Your task to perform on an android device: Move the Google Keep Document to the Private File folder in the Google Drive app.
Image 0: 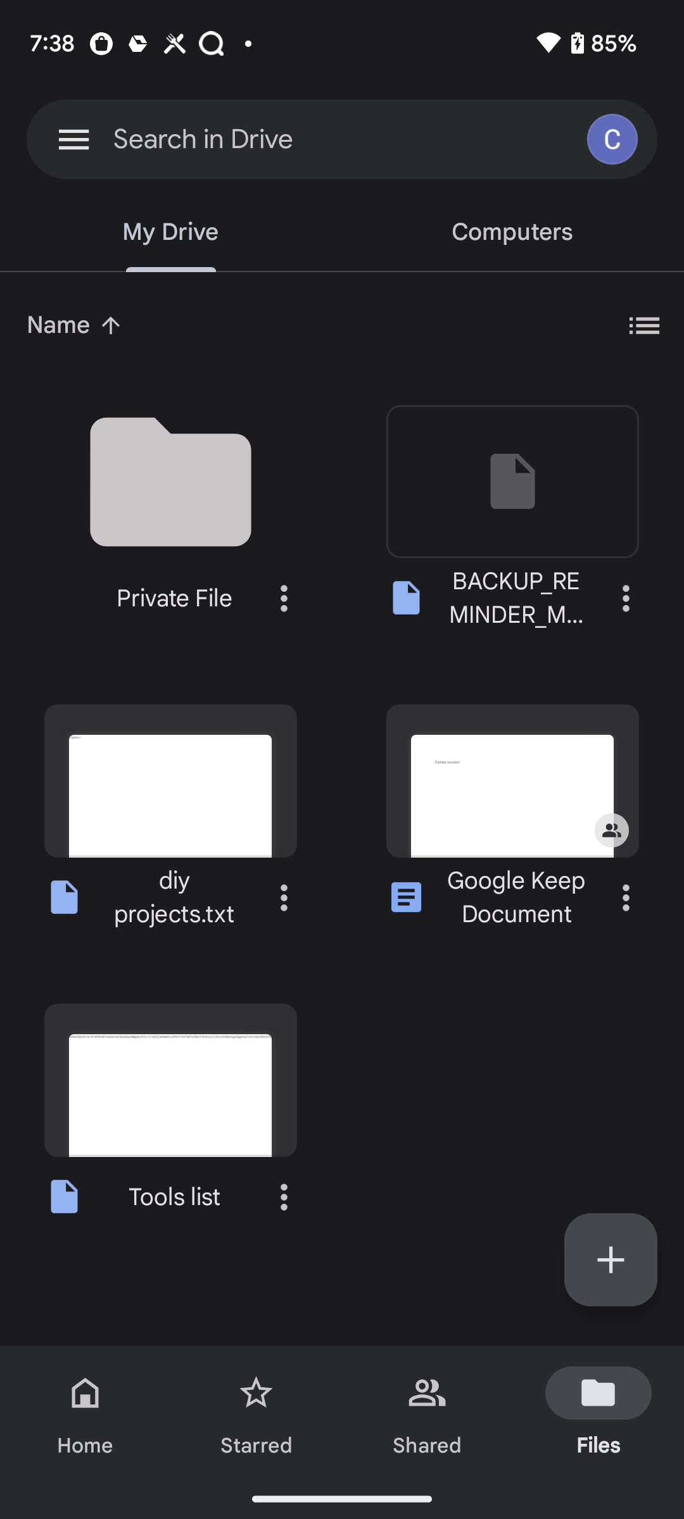
Click on the three dot icon of Google Keep Document file
Step 0: click (626, 897)
Image 1: 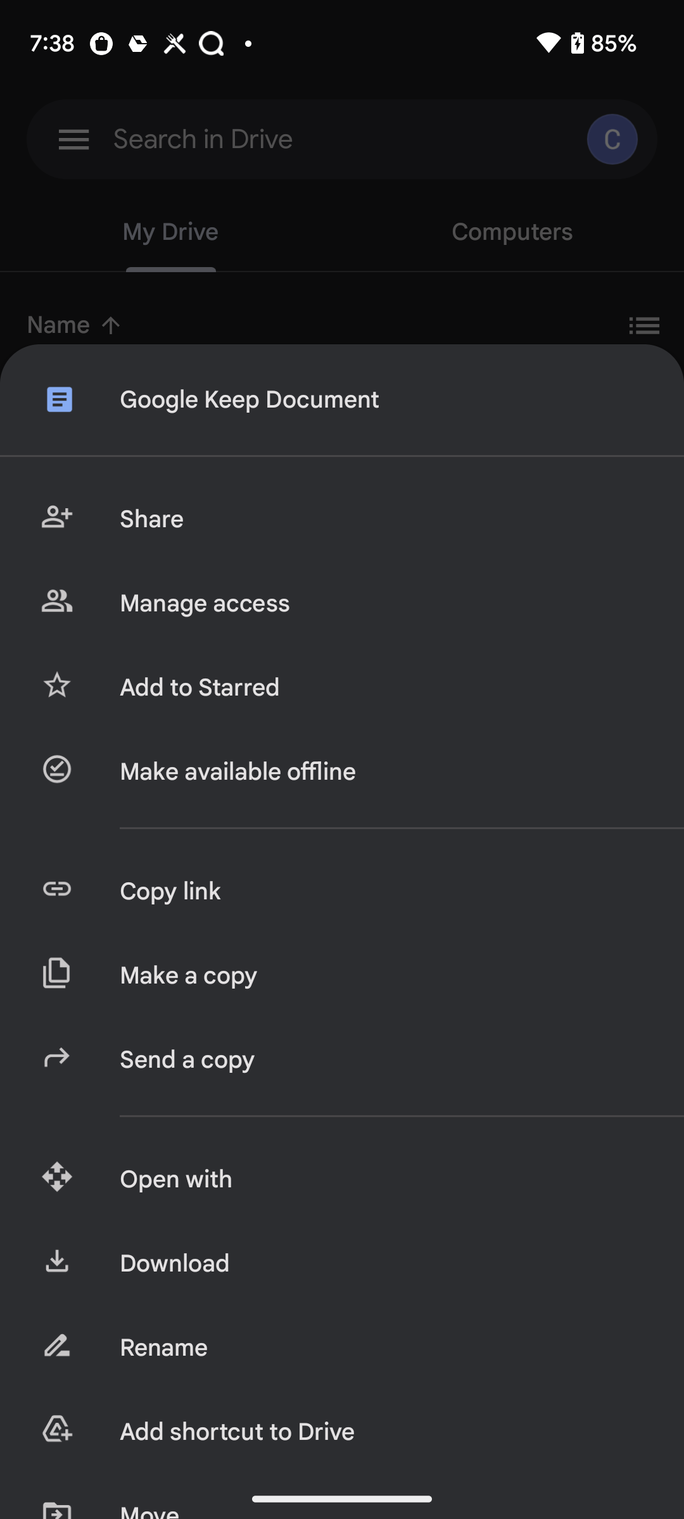
swipe up
Step 1: scroll down
Image 2: 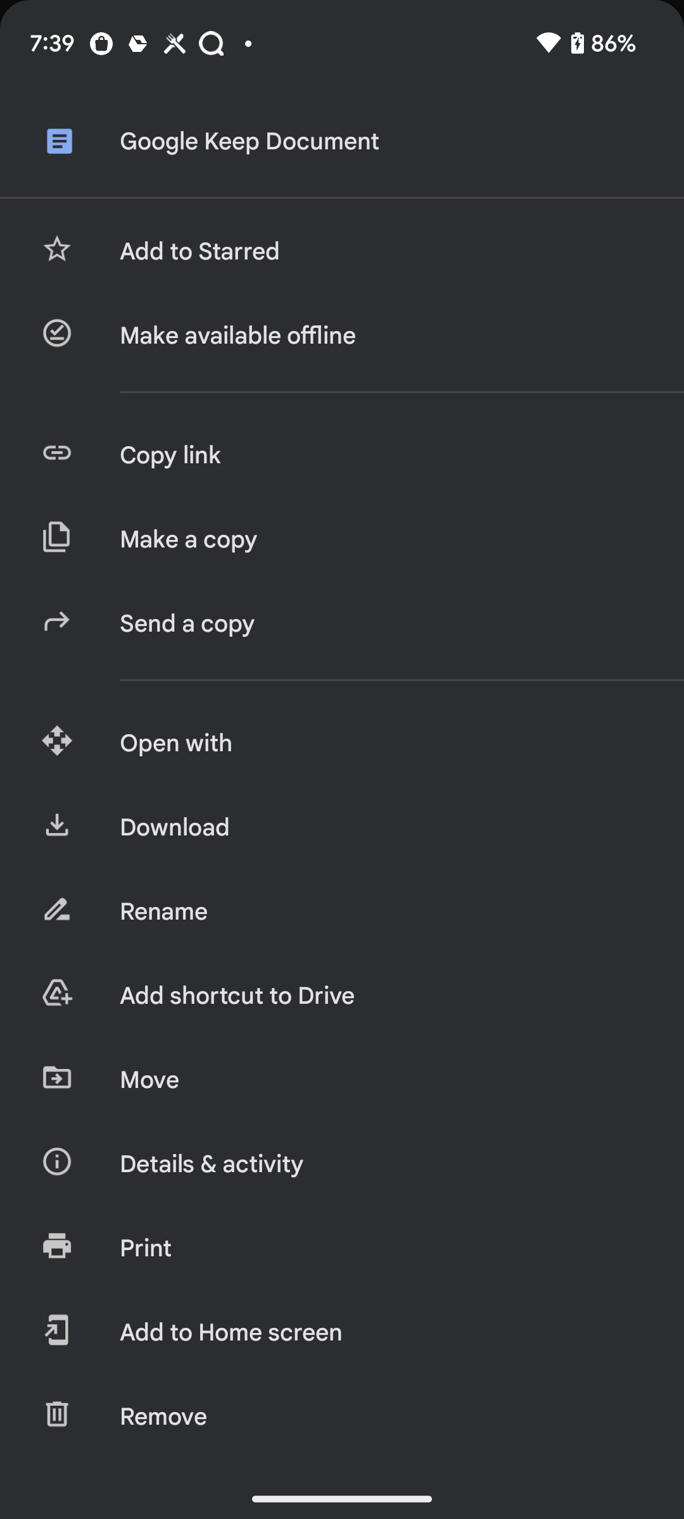
Click on Move option
Step 2: click (381, 1080)
Image 3: 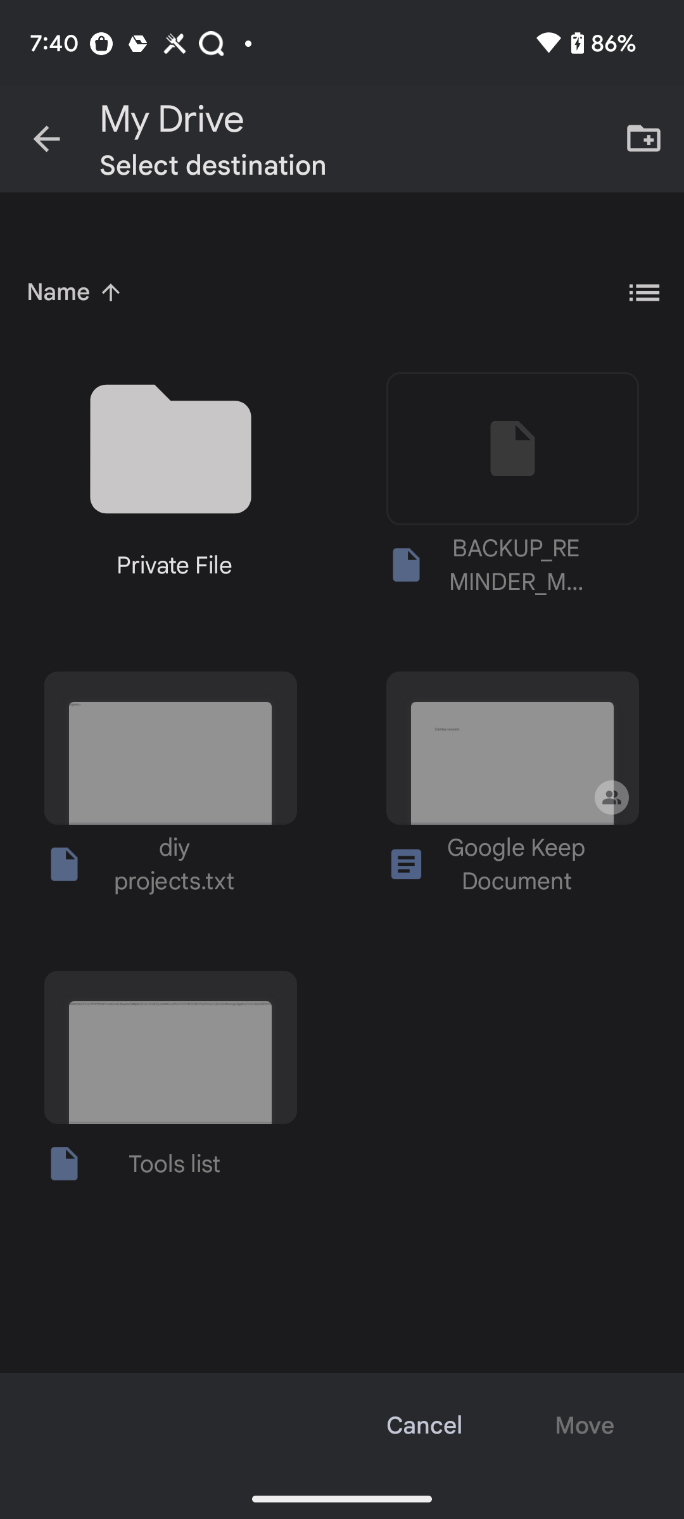
Click on Private File Folder
Step 3: click (171, 482)
Image 4: 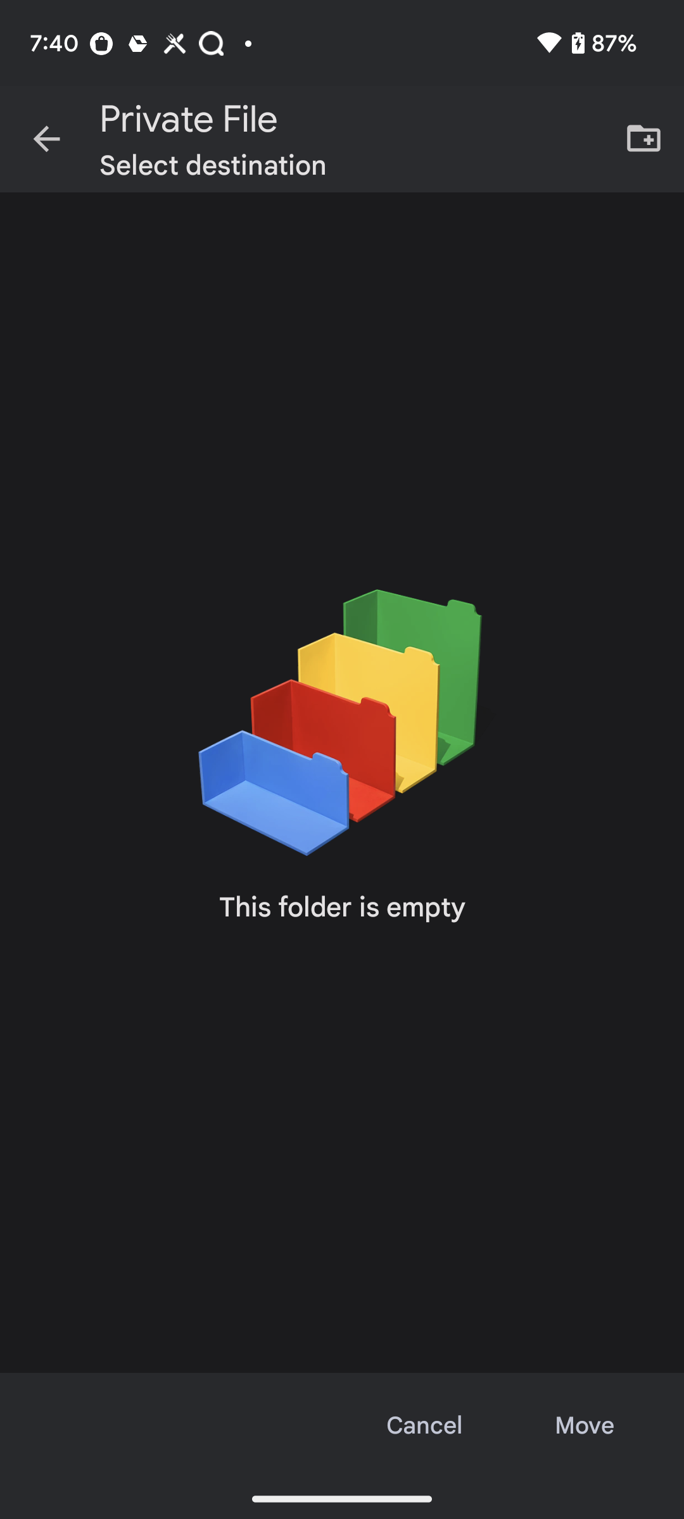
Click on Move option at the bottom right corner of the screen
Step 4: click (584, 1425)